Your task to perform on an android device: I need to download the Guideline pdf file from the MobiDrive app.
Image 0: 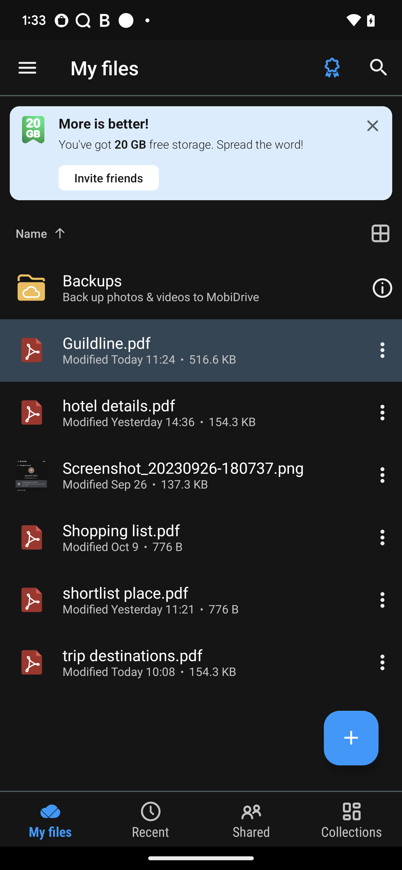
Click on the three dots to view the more options
Step 0: click (201, 351)
Image 1: 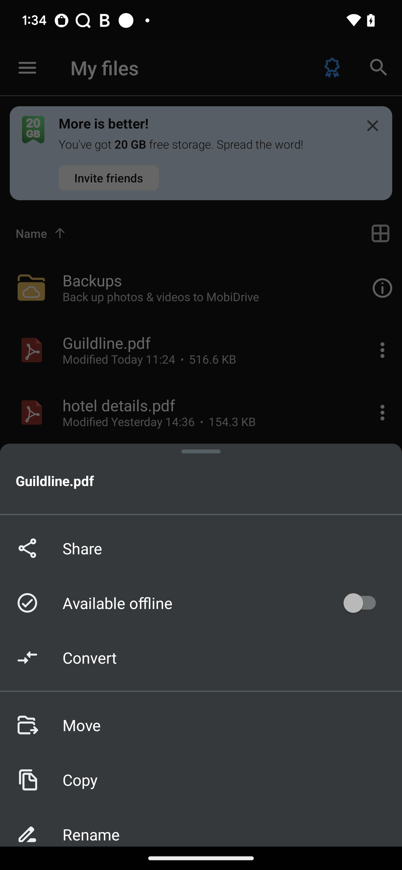
Swipe up on the screen
Step 1: scroll down
Image 2: 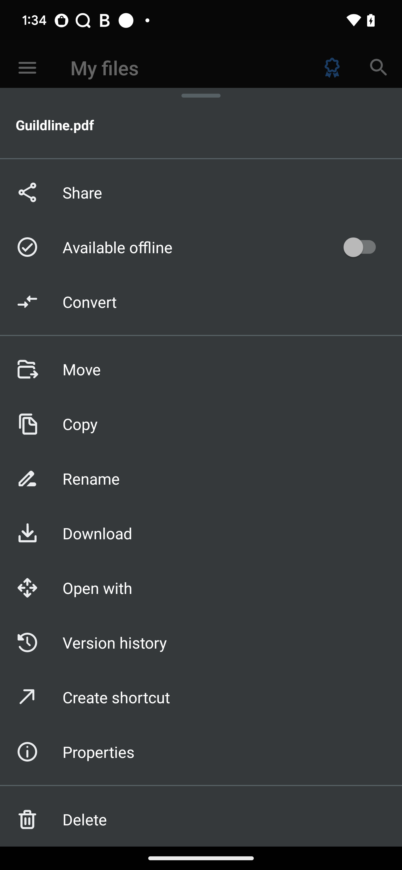
Click on the download button
Step 2: click (74, 533)